Your task to perform on an android device: I want to go to the cart and view Blue Bird baking Powder.
Image 0: 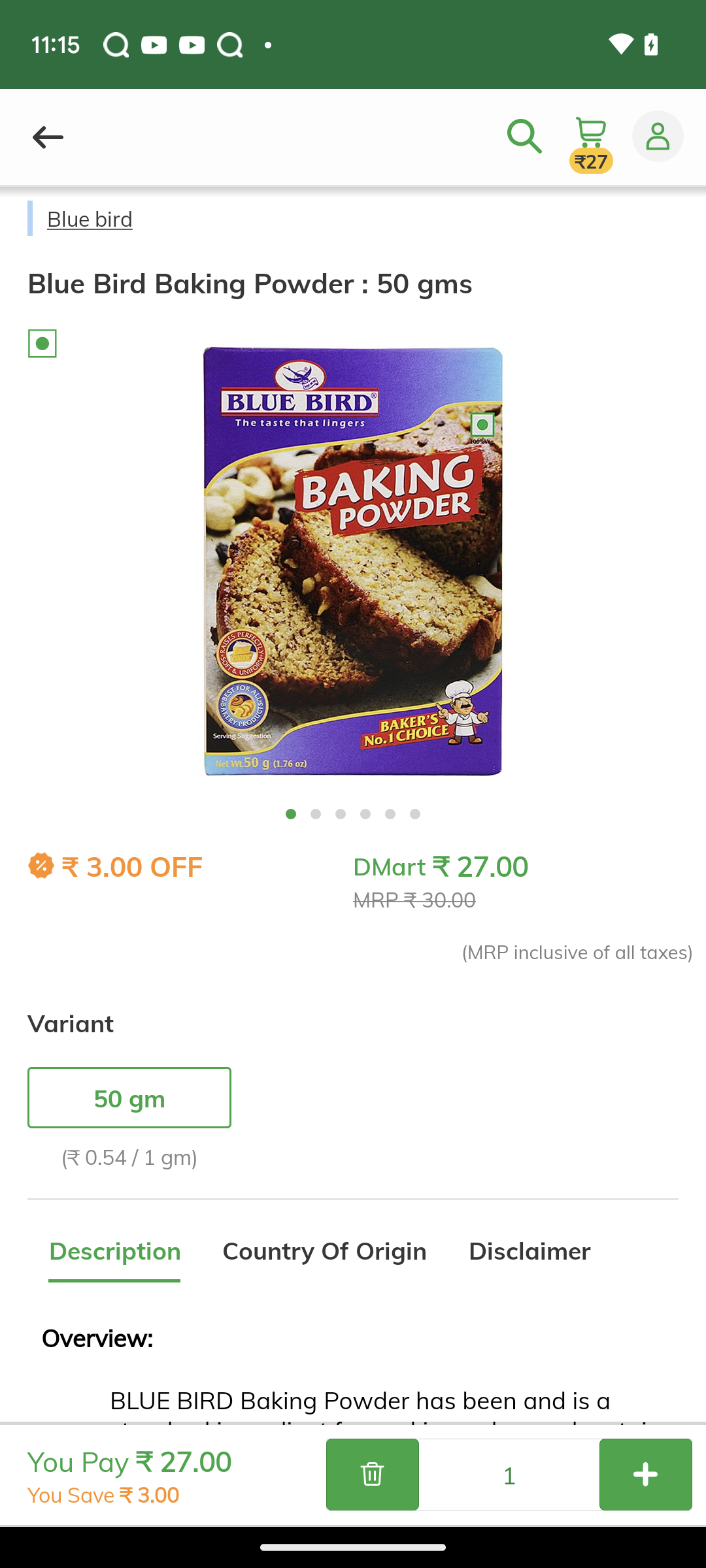
Click on the cart option at the top right of the screen
Step 0: click (590, 123)